Your task to perform on an android device: I already had this brand of Maspar products so now I want to shop for the Portico brand
Image 0: 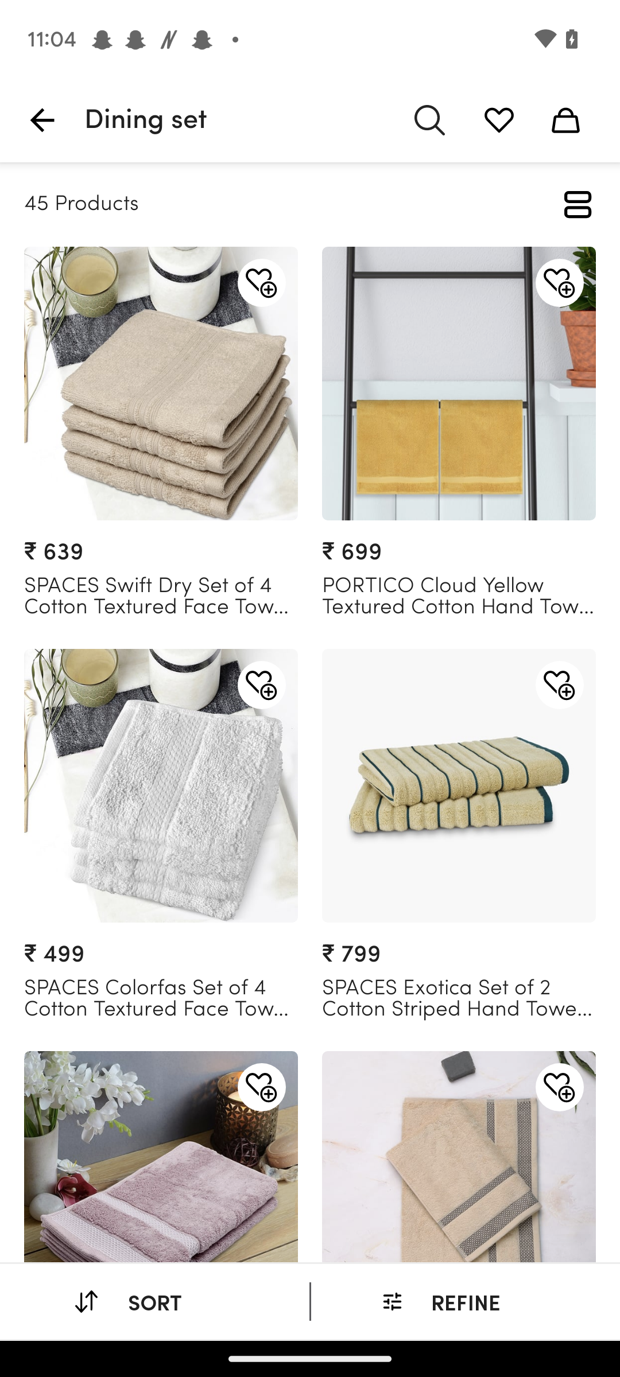
Click on the refine option 
Step 0: click (466, 1301)
Image 1: 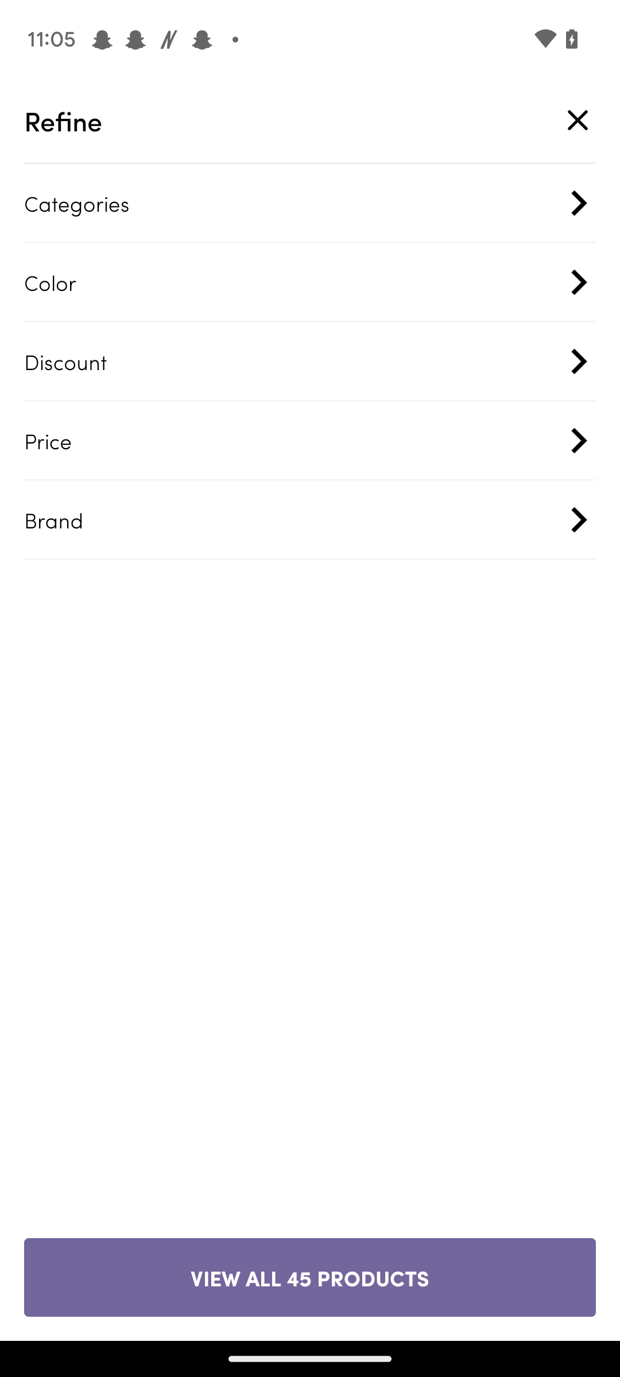
Click on the Brand option 
Step 1: click (292, 519)
Image 2: 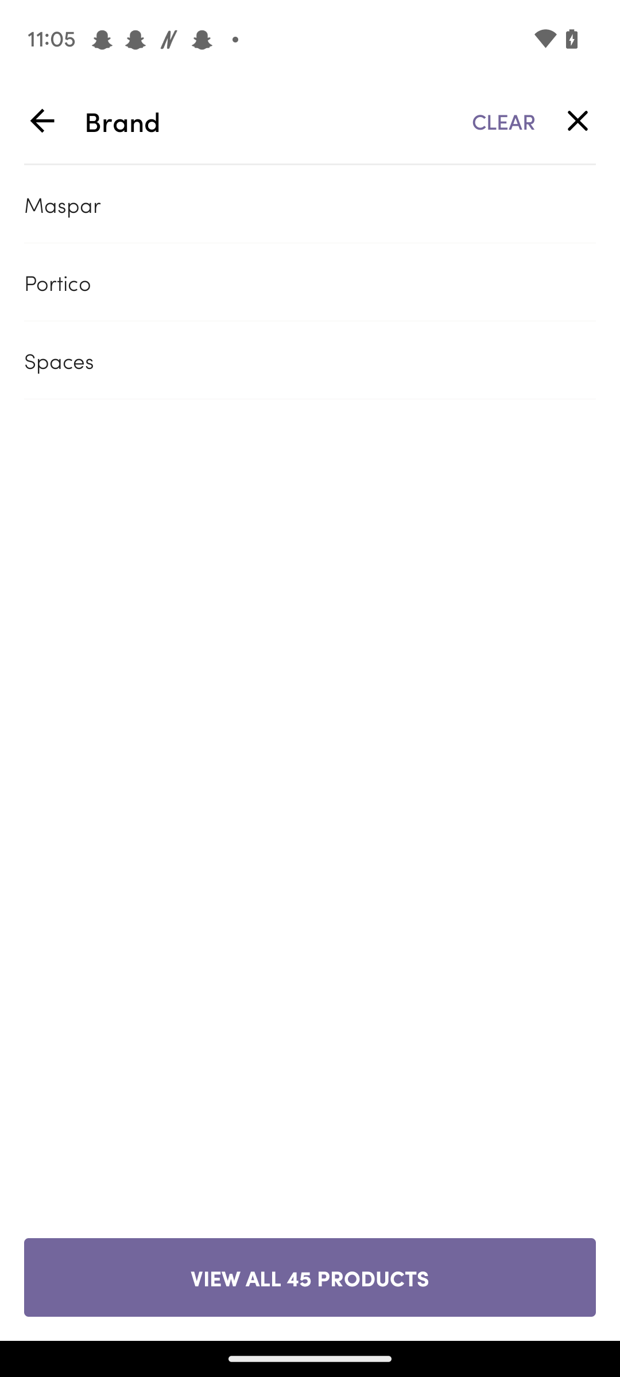
Click on the Portico option
Step 2: click (287, 282)
Image 3: 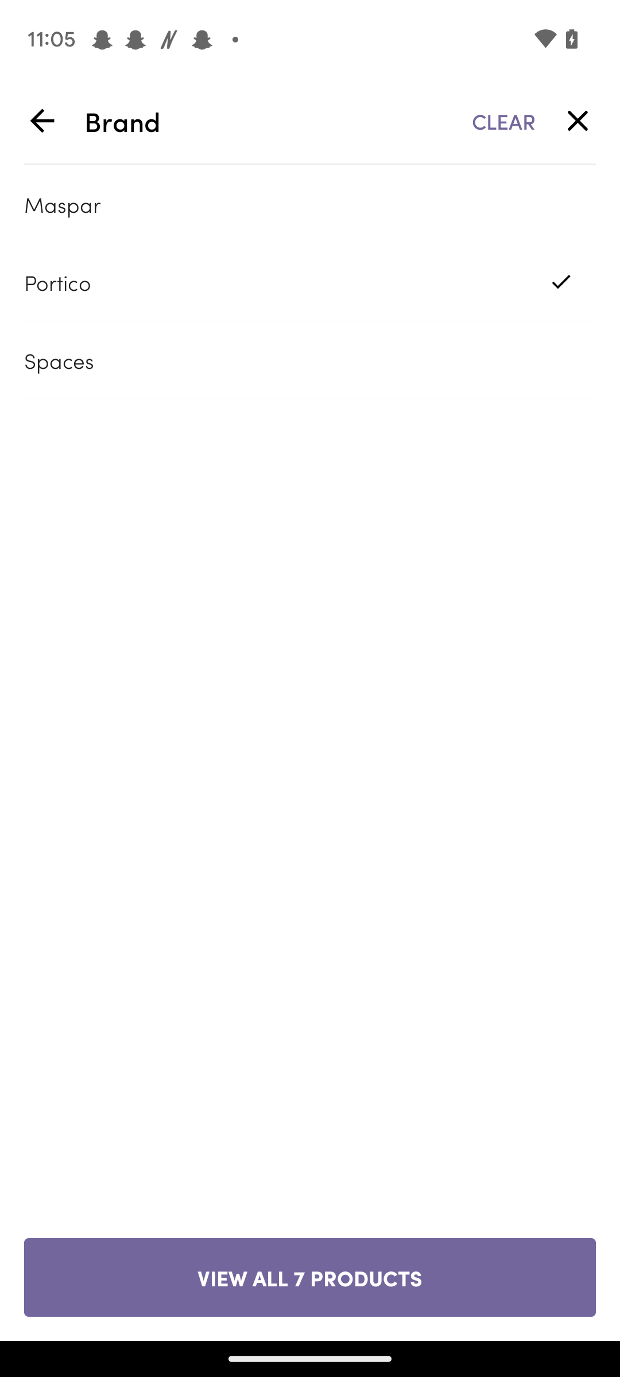
Click on the view all 7 product button 
Step 3: click (310, 1277)